Your task to perform on an android device: Go to settings, open notification tab and switch on Allow notifications
Image 0: 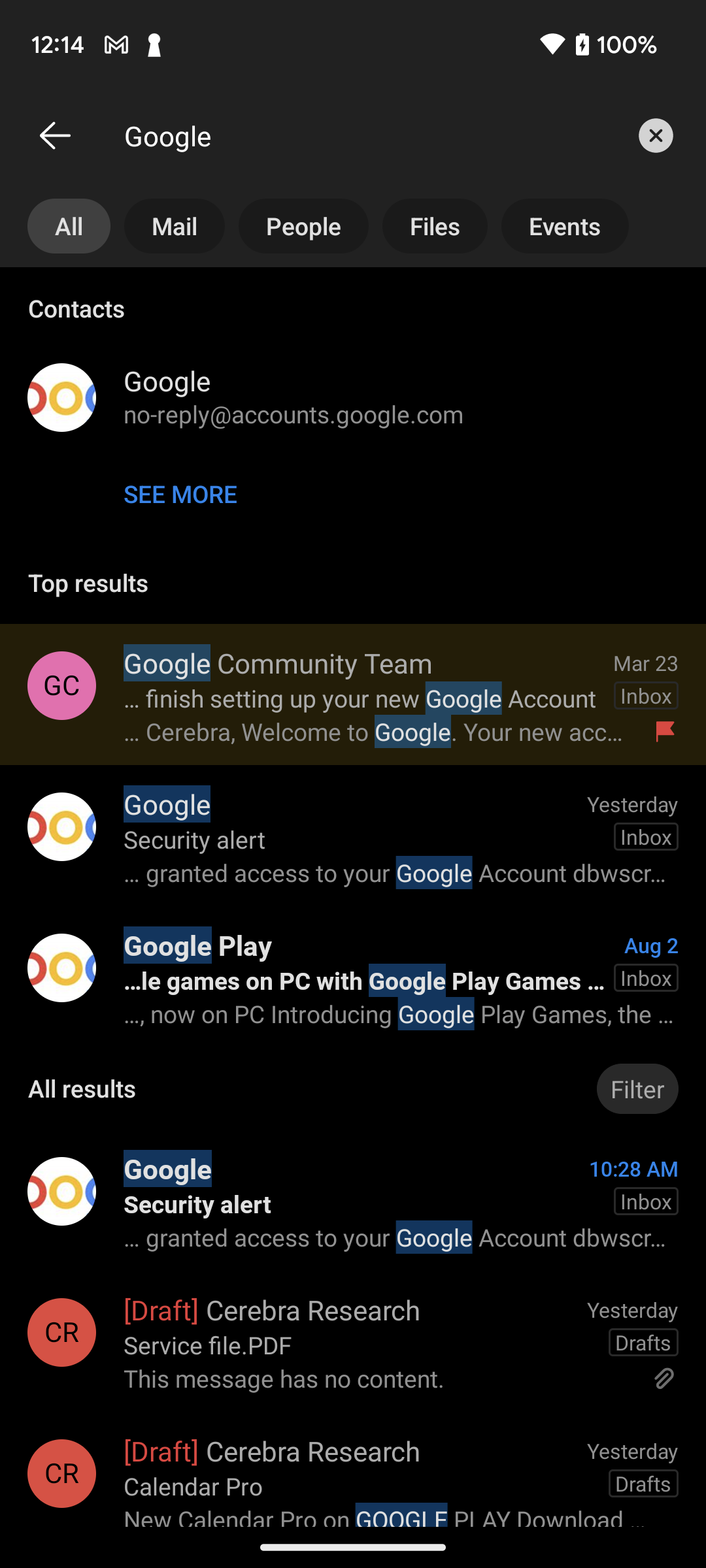
Go back to the previous page
Step 0: press back button
Image 1: 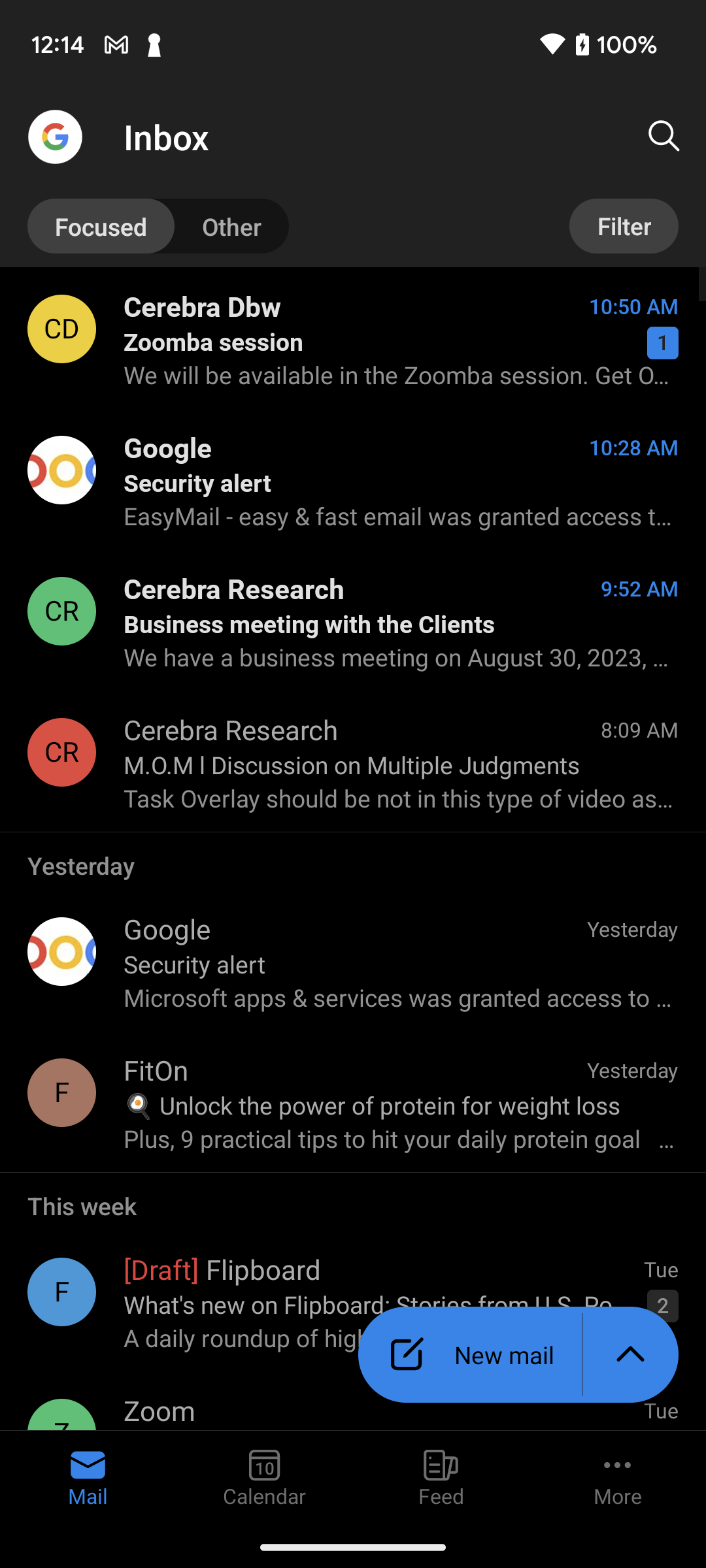
Click on the Google icon at the top left corner of the screen to view settings option 
Step 1: click (55, 137)
Image 2: 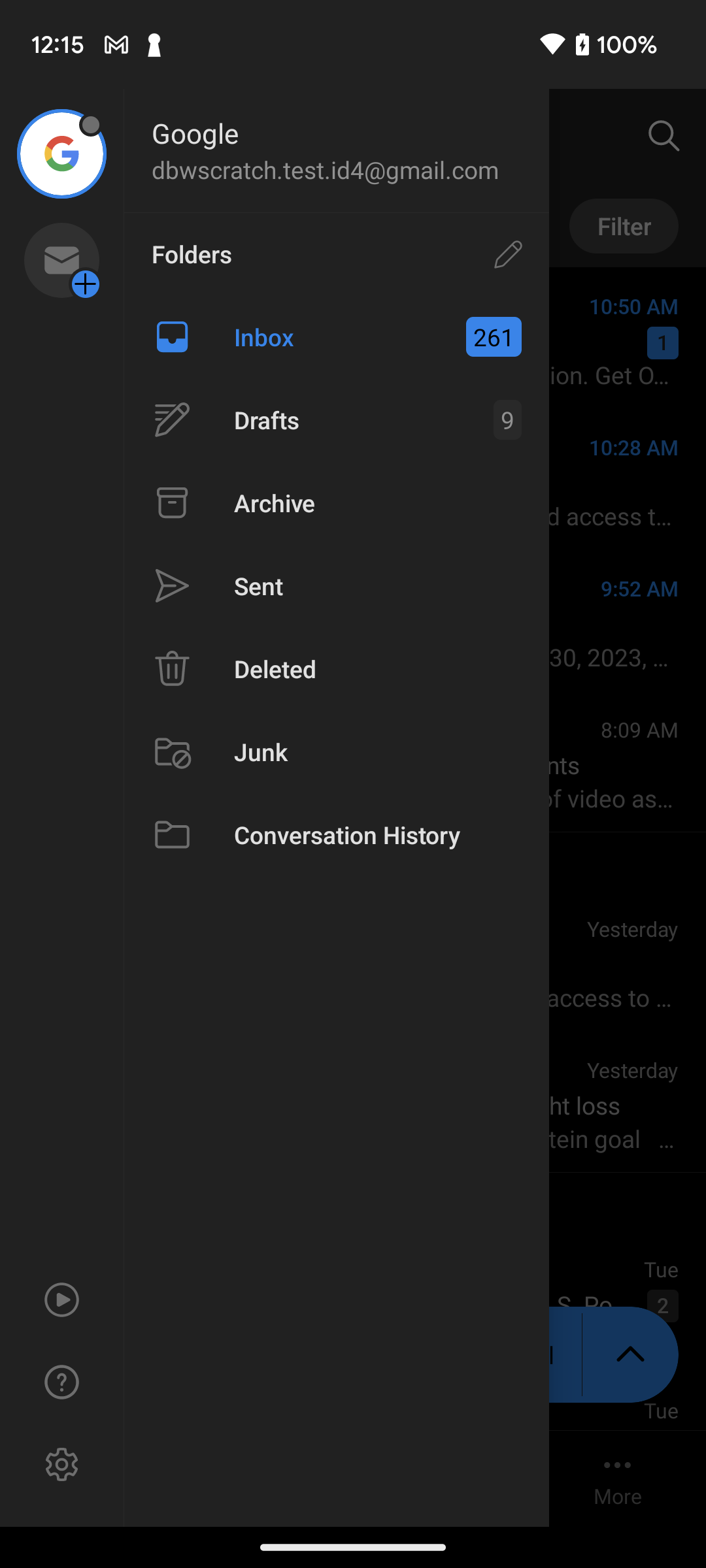
Click on the settigns icon at the bottom left corner of the screen to open settings
Step 2: click (61, 1465)
Image 3: 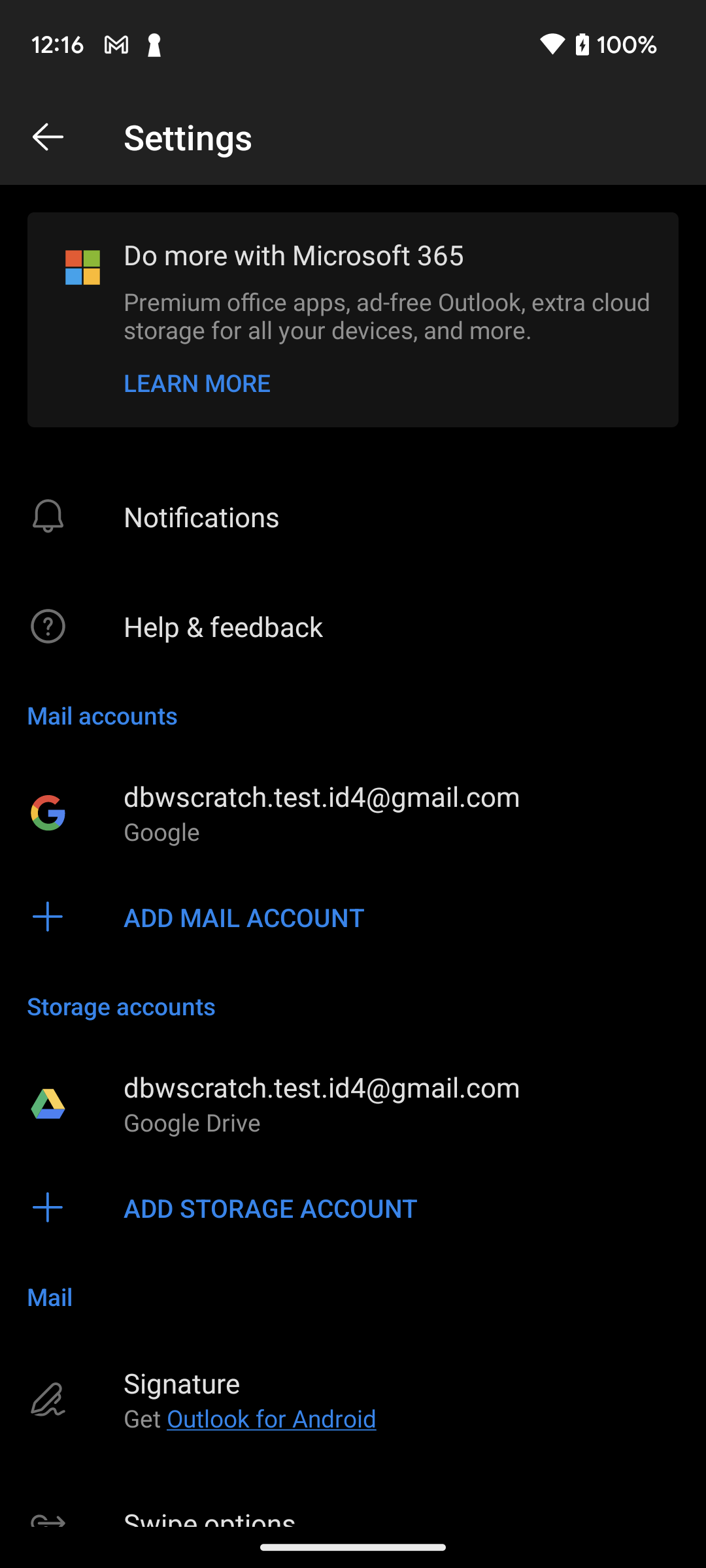
Click on the notifications tab
Step 3: click (353, 516)
Image 4: 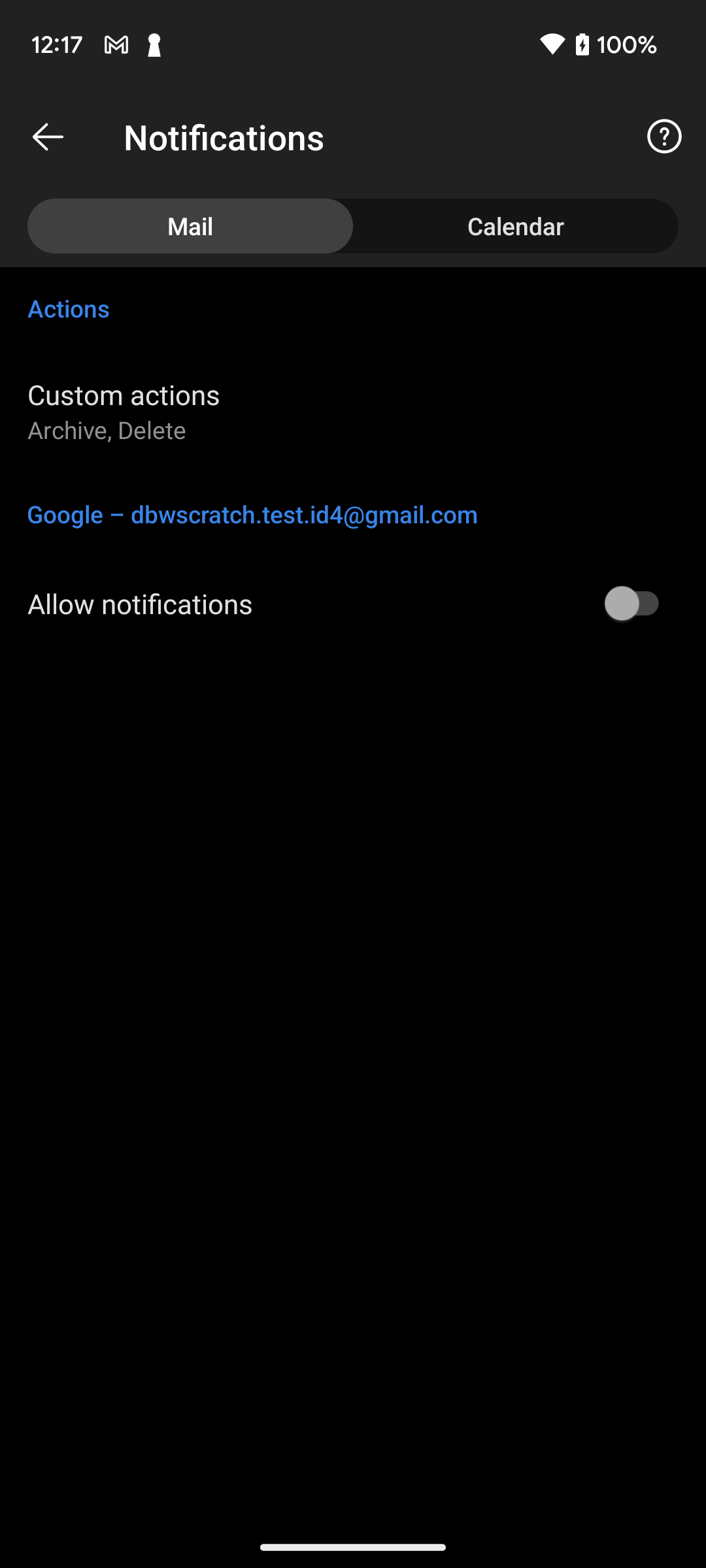
Switch on the toggle button of Allow notifications
Step 4: click (639, 603)